Your task to perform on an android device: Open the Yummly app and search for the white sauce pasta recipe 
Image 0: 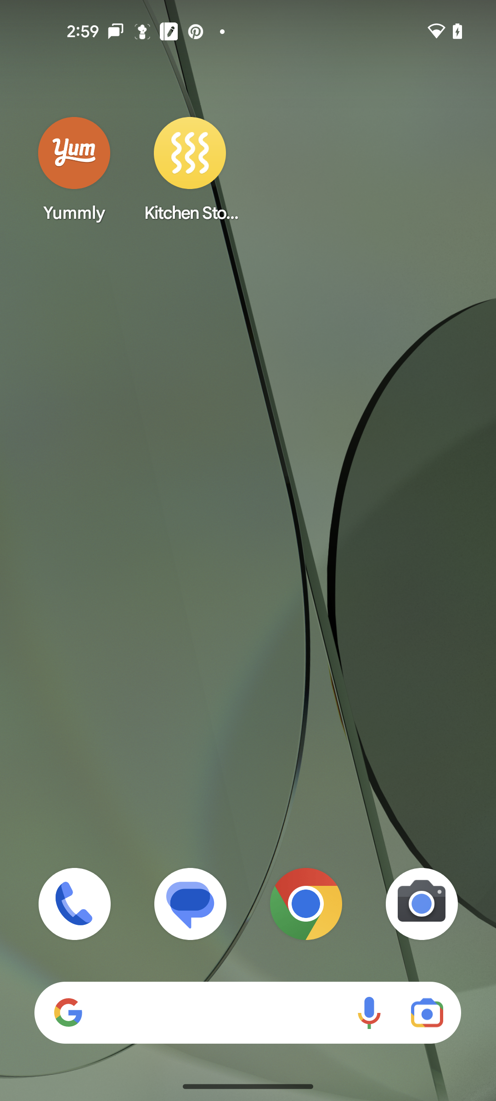
Open the Yummly app
Step 0: open app "Yummly"
Image 1: 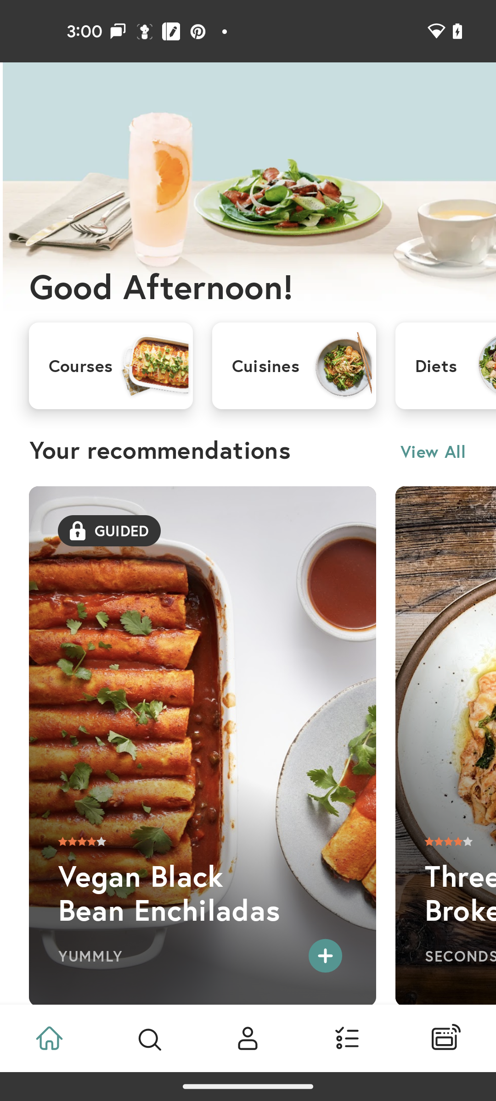
click on the search icon
Step 1: click (149, 1038)
Image 2: 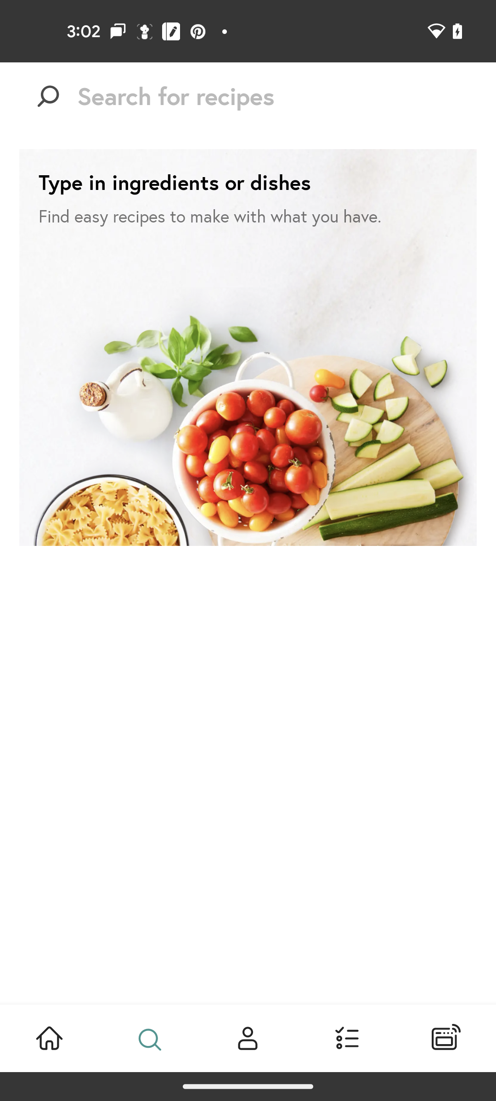
click on the search bar
Step 2: click (276, 96)
Image 3: 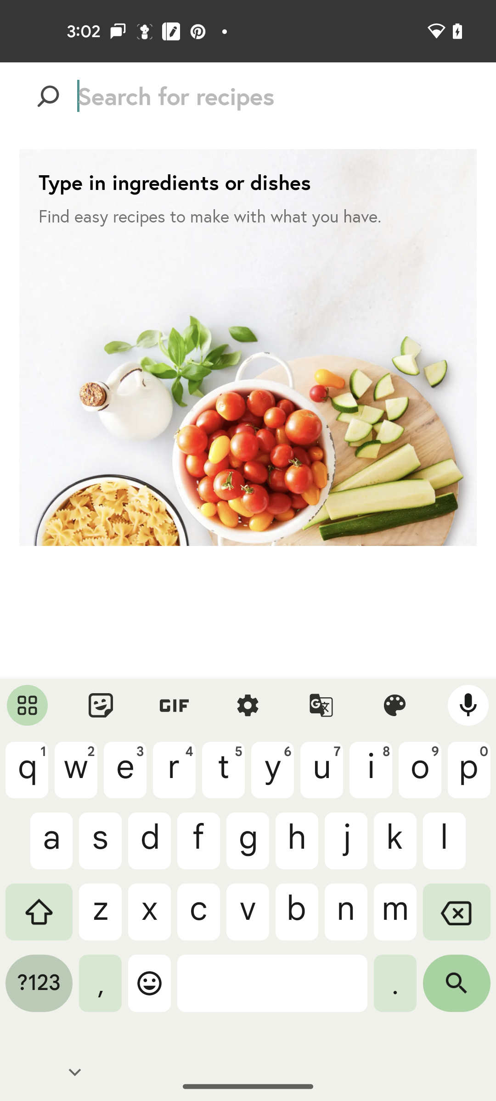
search for the white sauce pasta
Step 3: type "white sauce pasta"
Image 4: 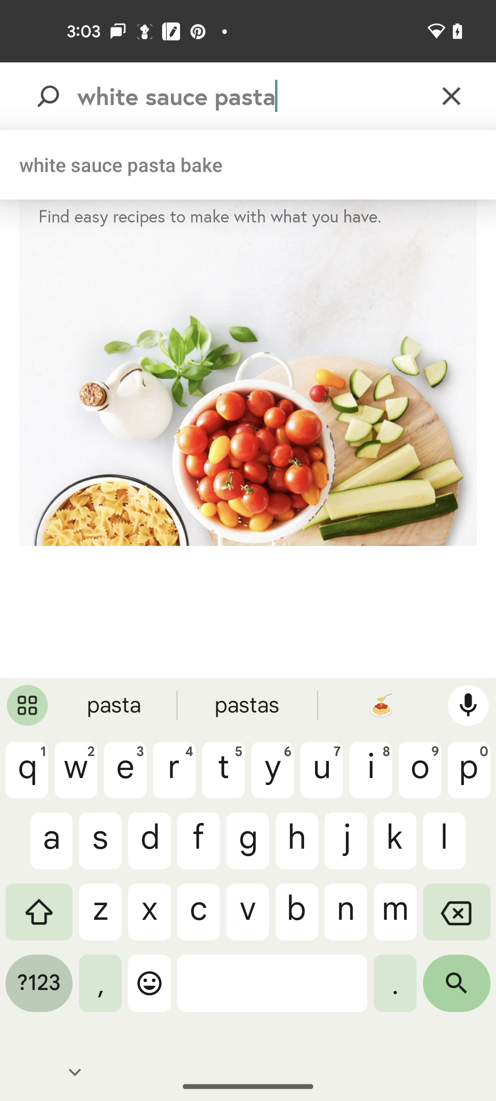
click on search icon
Step 4: click (457, 990)
Image 5: 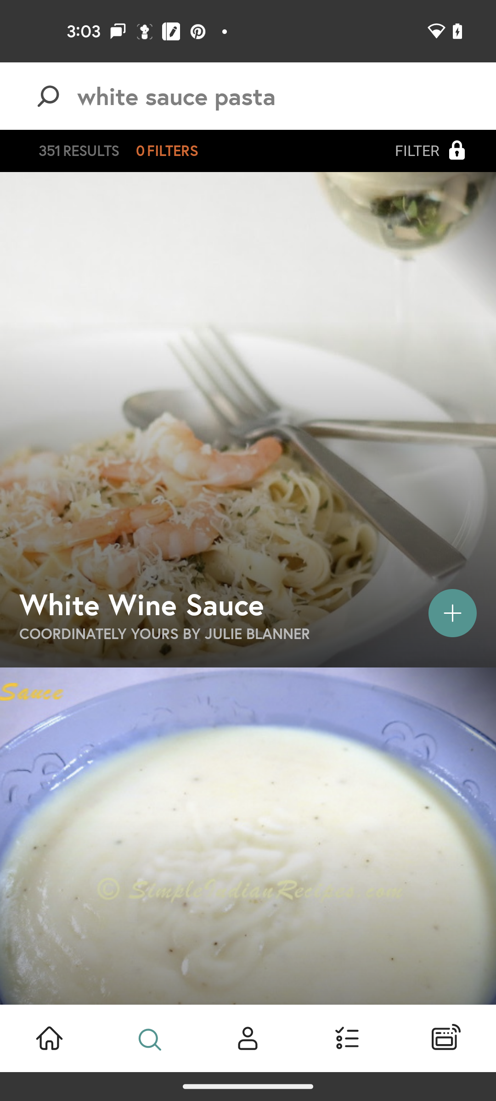
click on the first search result
Step 5: click (214, 604)